Your task to perform on an android device: Read reviews of Mandarin collar blazers for men in the Amazon app
Image 0: 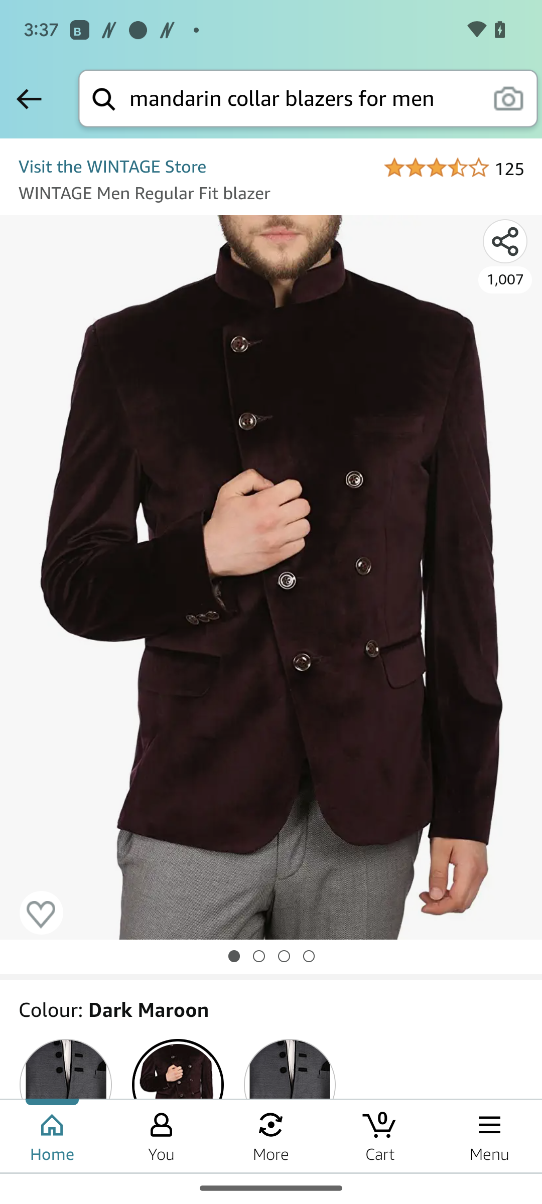
Scroll up to reviews section
Step 0: scroll down
Image 1: 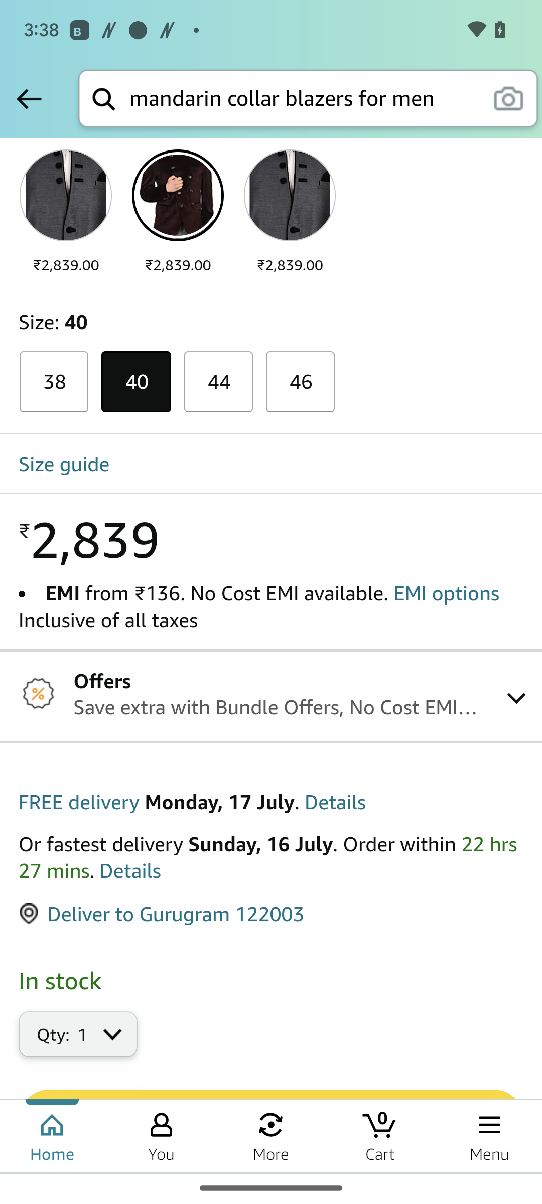
Scroll up to reviews section
Step 1: scroll down
Image 2: 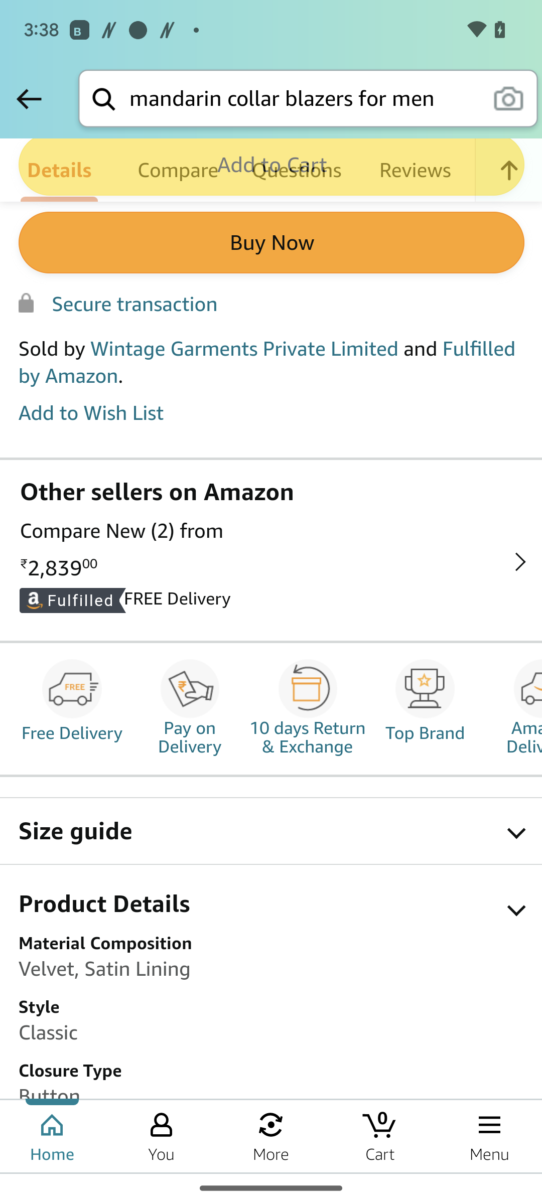
Scroll up to reviews section
Step 2: scroll down
Image 3: 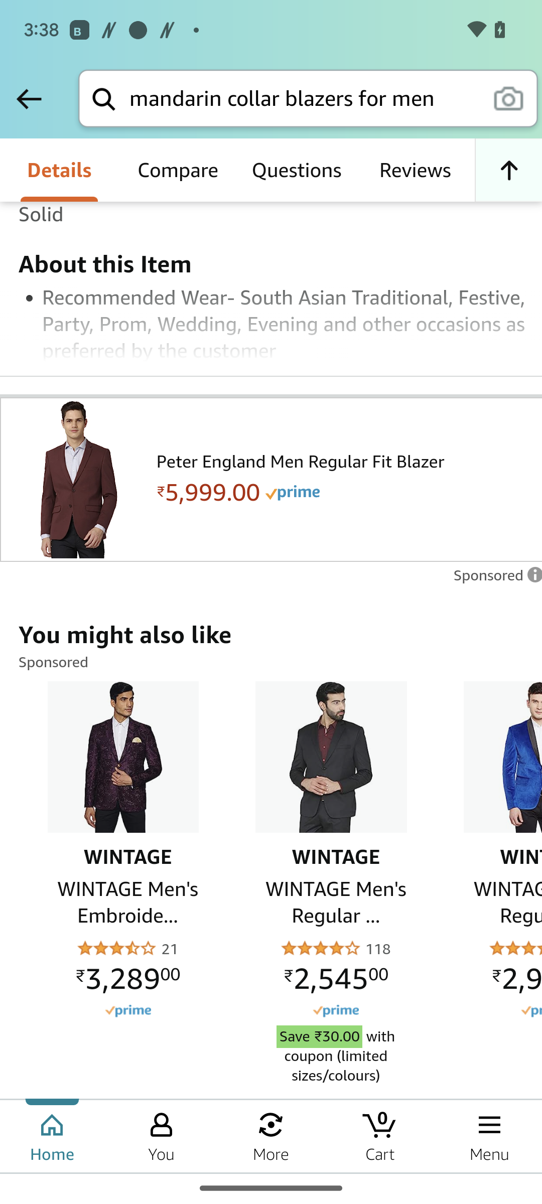
Scroll up to reviews section
Step 3: scroll down
Image 4: 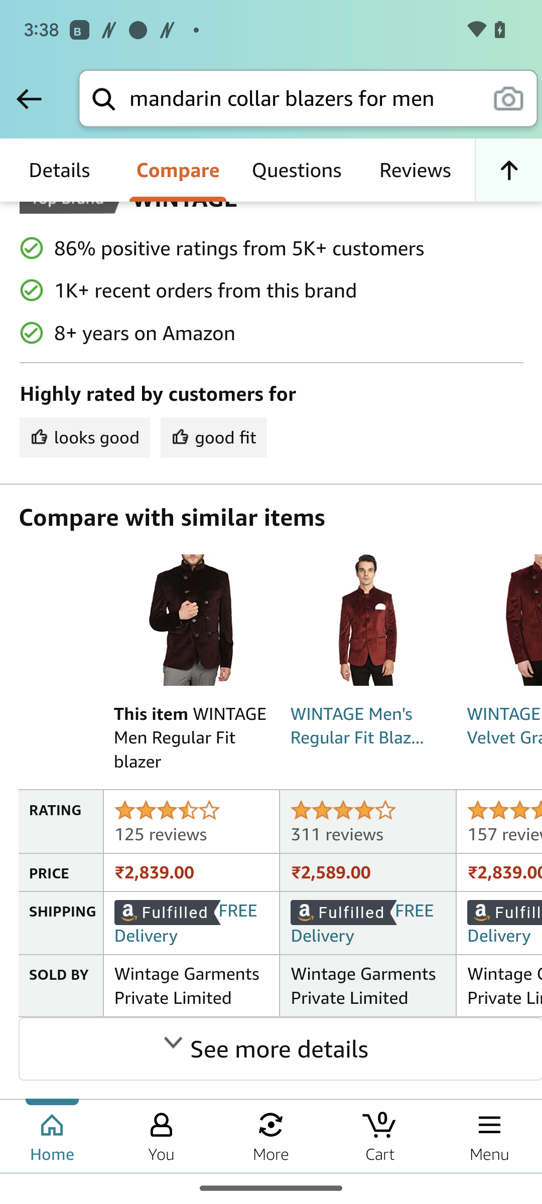
Scroll up to reviews section
Step 4: scroll down
Image 5: 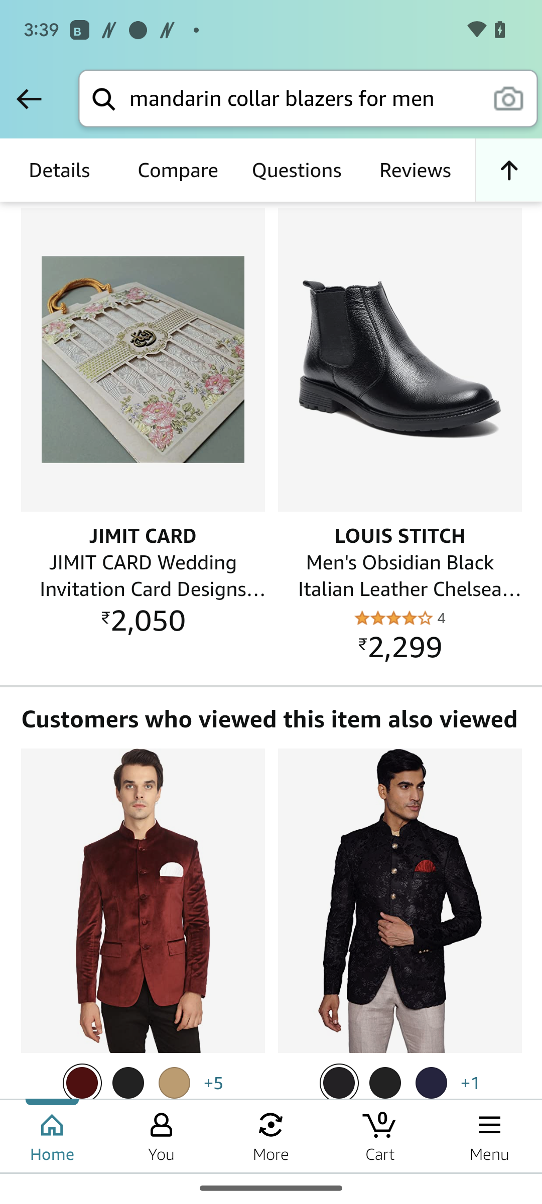
Scroll up to reviews section
Step 5: scroll down
Image 6: 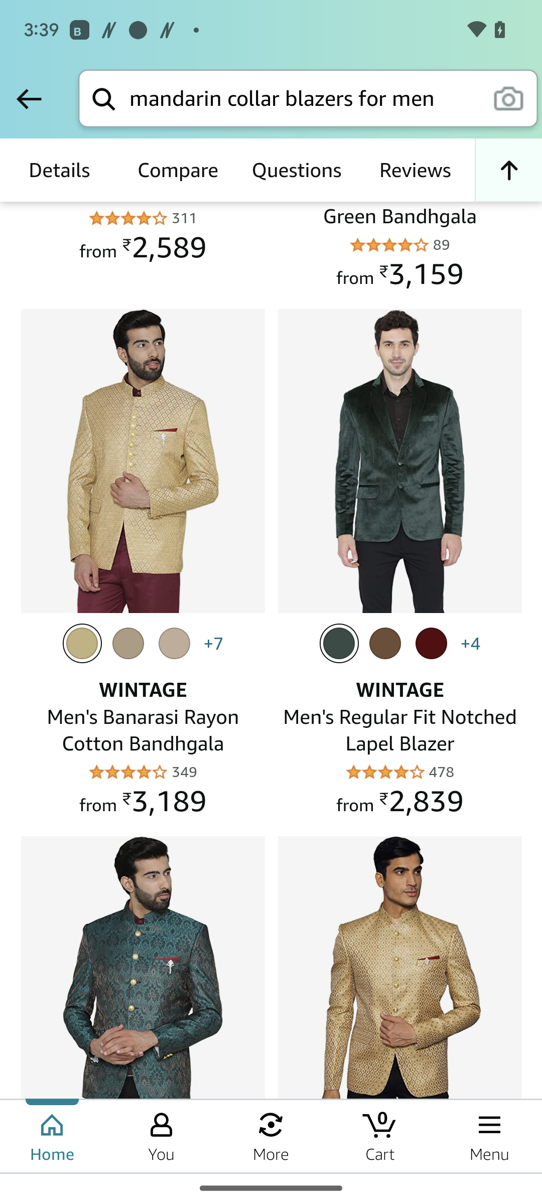
Scroll up to reviews section
Step 6: scroll down
Image 7: 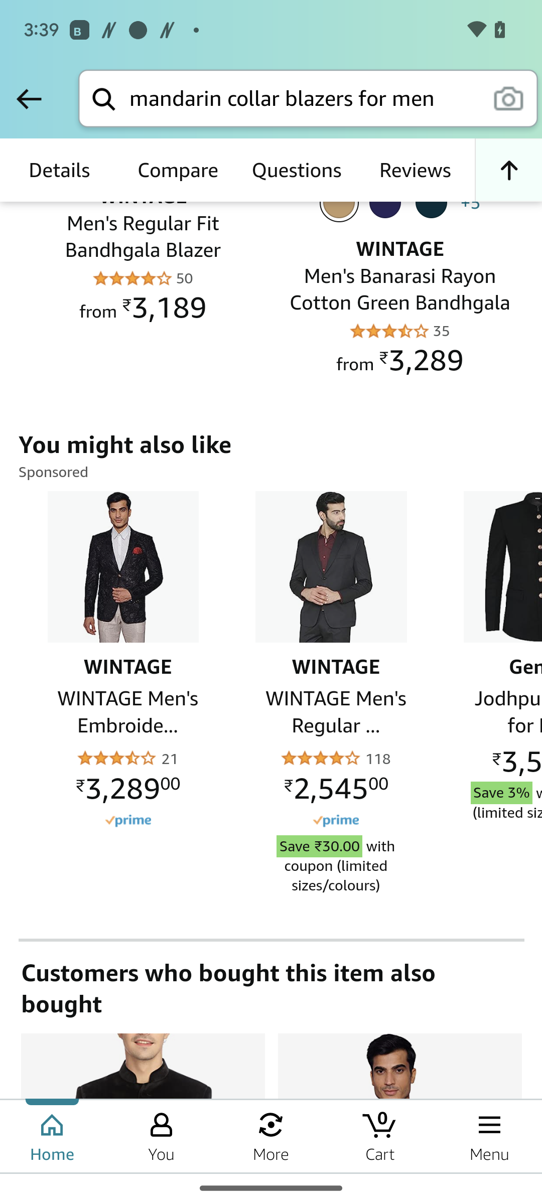
Scroll up to reviews section
Step 7: scroll down
Image 8: 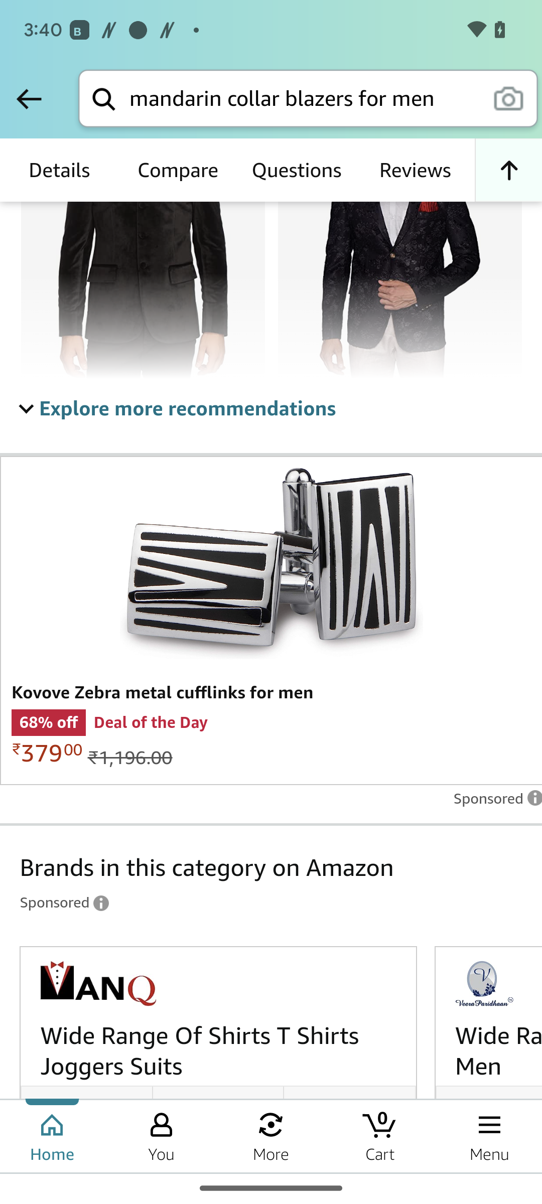
Scroll up to reviews section
Step 8: scroll down
Image 9: 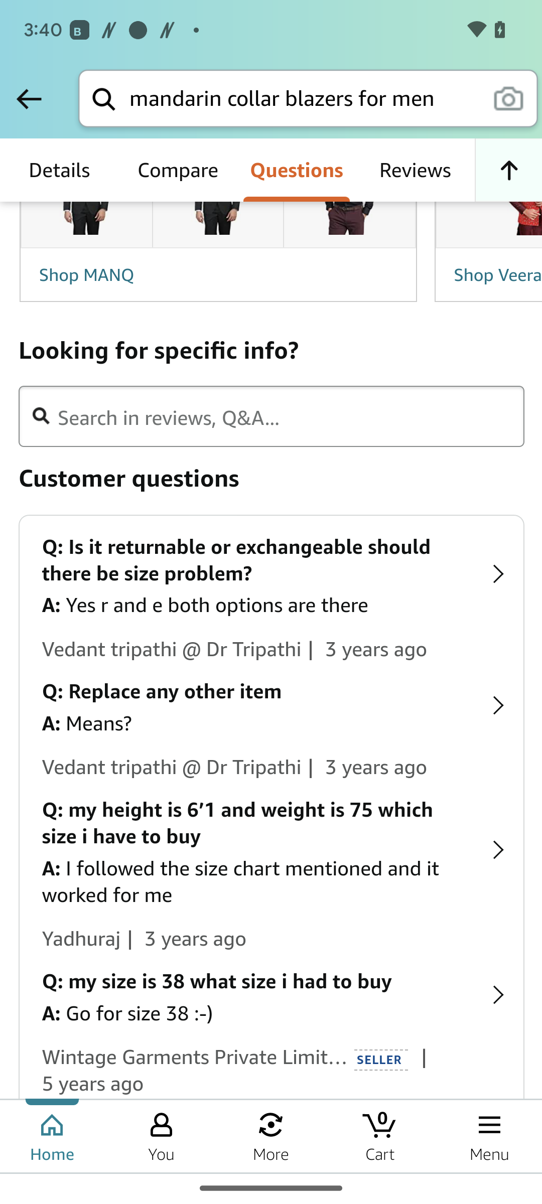
Scroll up to reviews section
Step 9: scroll down
Image 10: 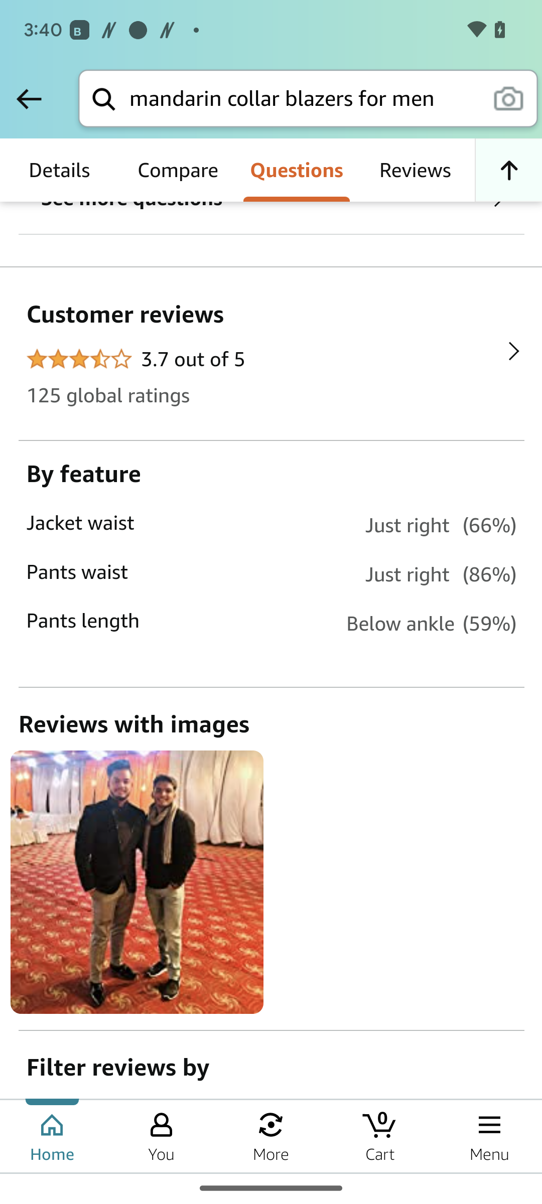
Click on customer reviews at the bottom right of the screen on the right arrow icon
Step 10: click (270, 354)
Image 11: 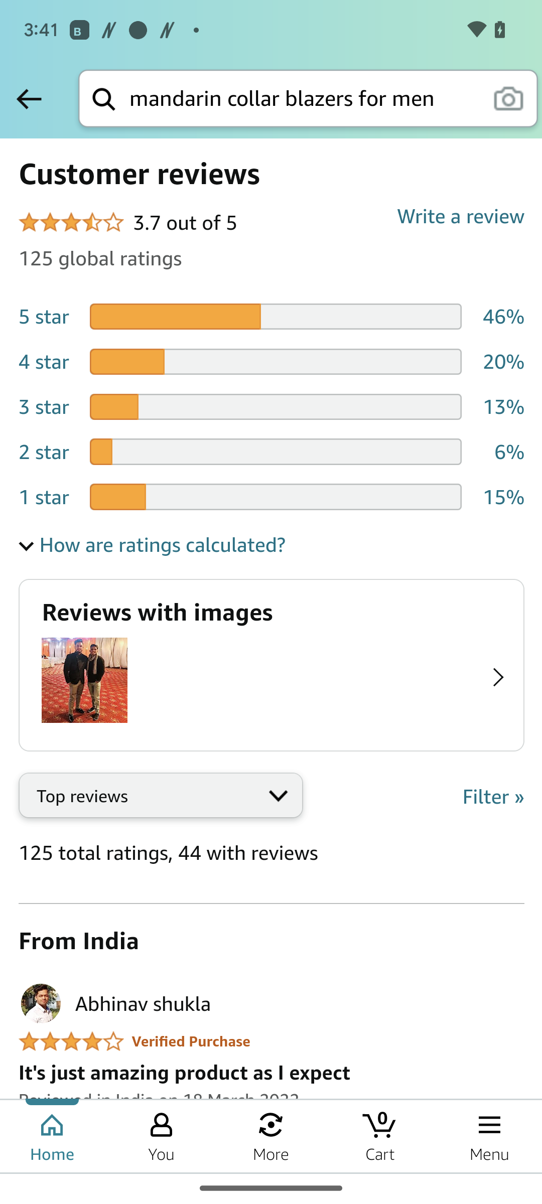
Scroll up to read the reviews
Step 11: scroll down
Image 12: 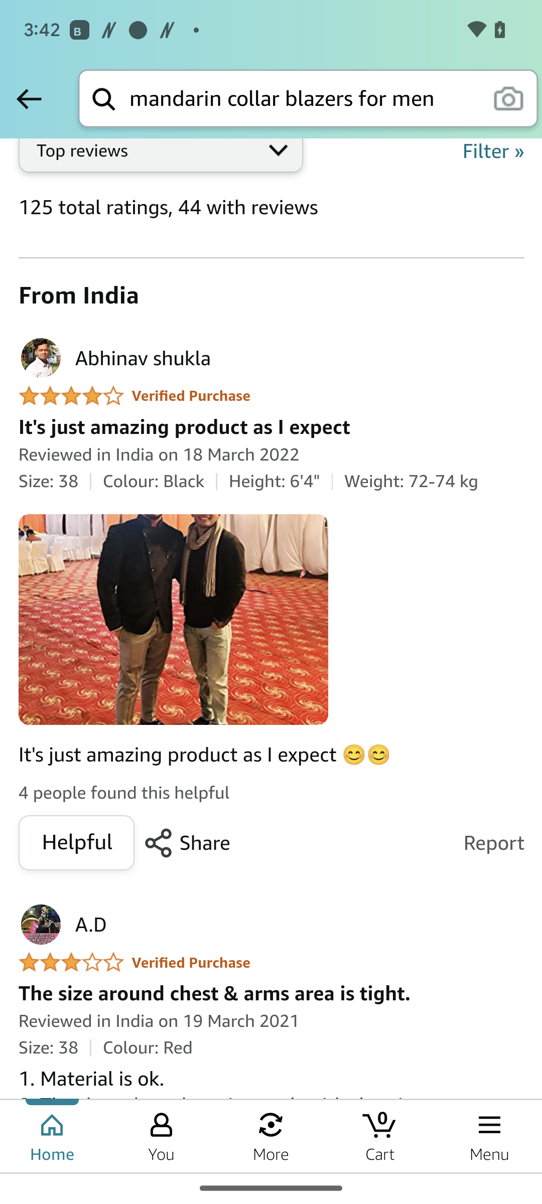
Scroll up to read the reviews
Step 12: scroll down
Image 13: 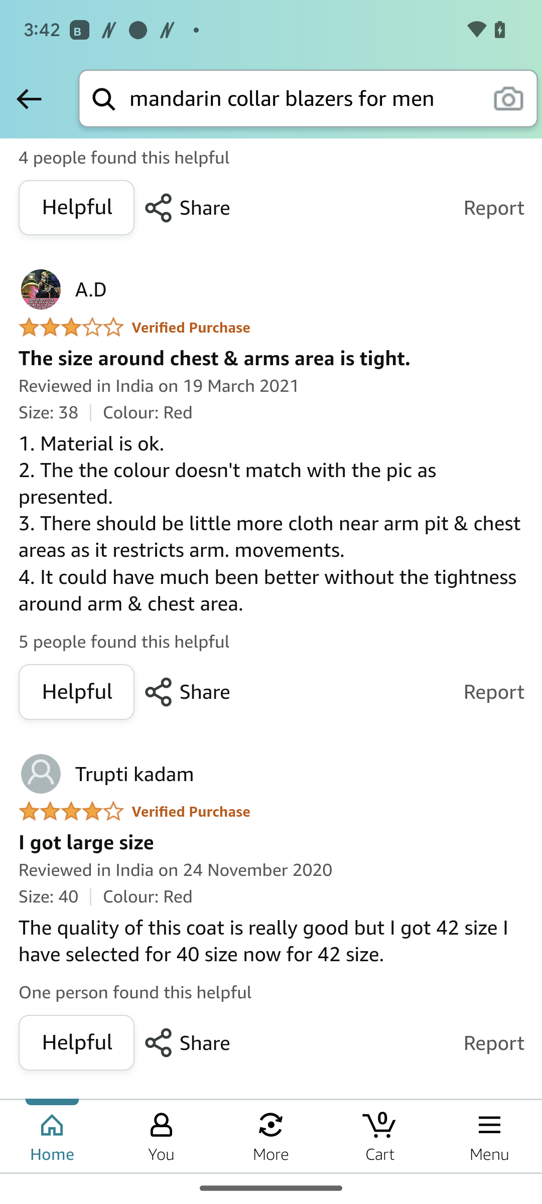
Scroll up to read the reviews
Step 13: scroll down
Image 14: 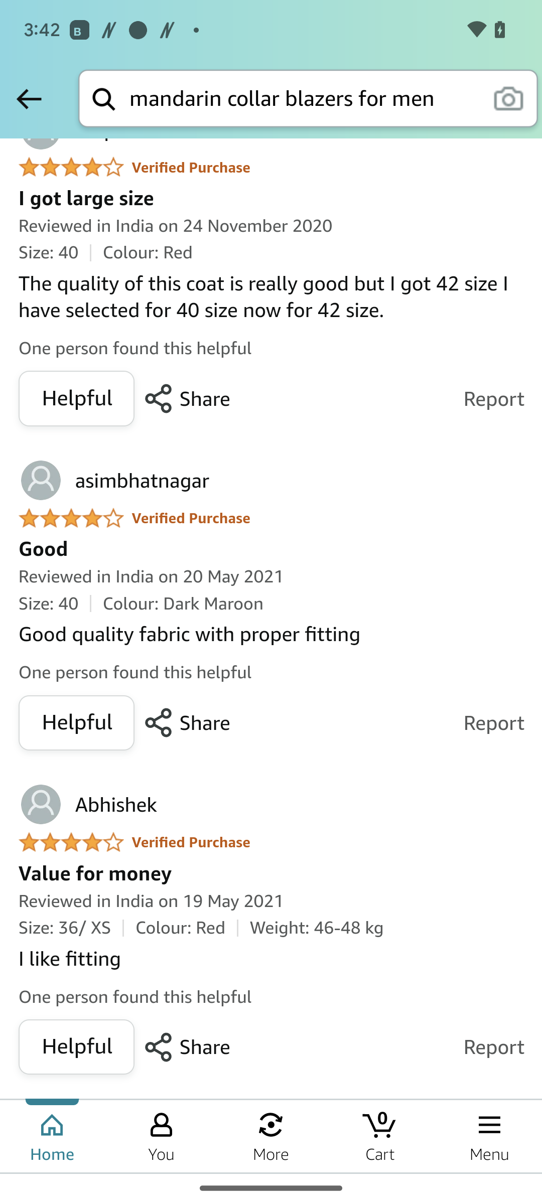
Scroll up to read the reviews
Step 14: scroll down
Image 15: 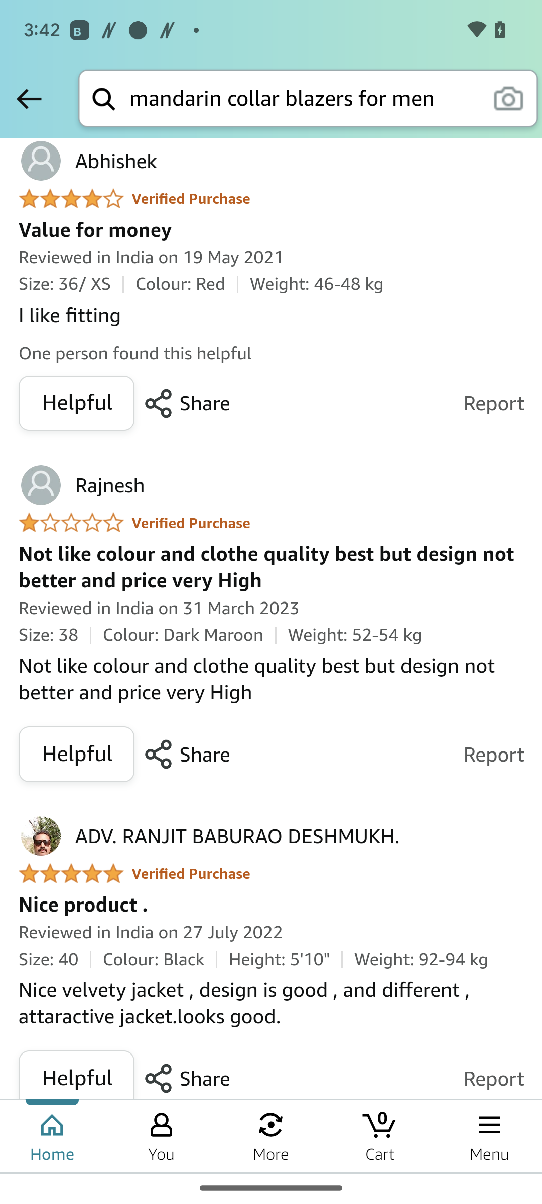
Scroll up to read the reviews
Step 15: scroll down
Image 16: 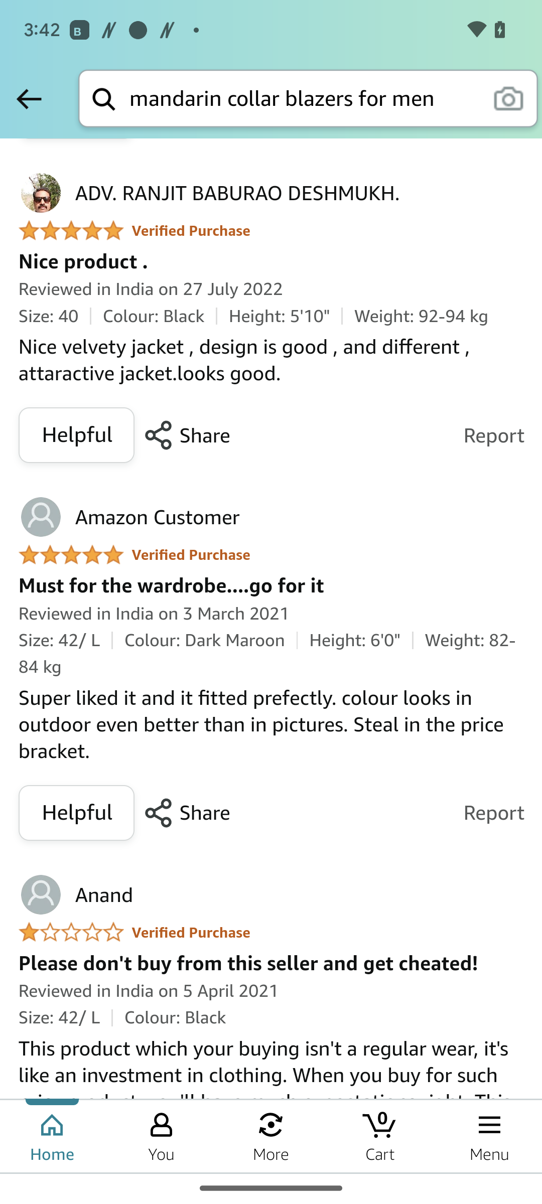
Scroll up to read the reviews
Step 16: scroll down